Your task to perform on an android device: We always check into hotels when we travel to London, but now since I want to stay here because it's my favorite city, I'm searching for houses there
Image 0: 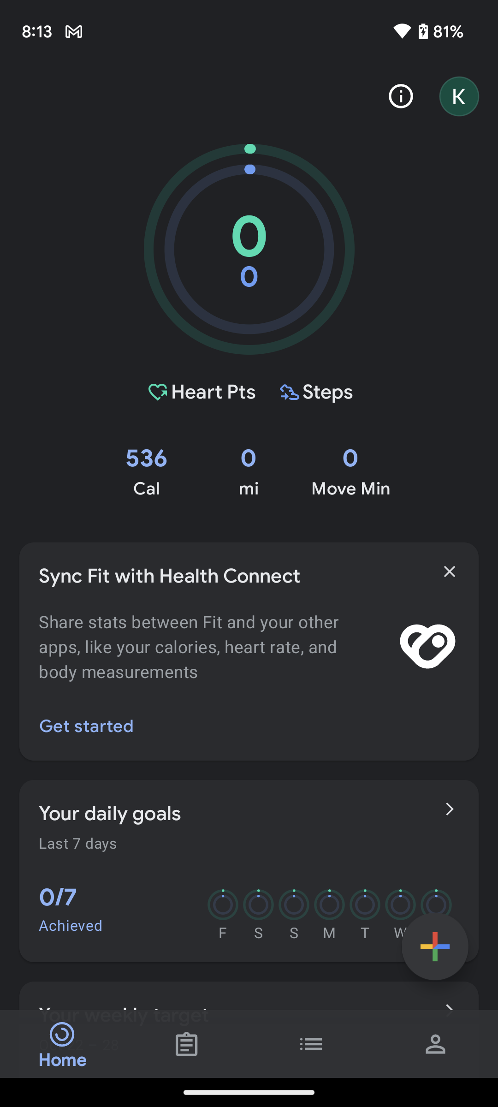
Open the Redfin app
Step 0: open app "Redfin"
Image 1: 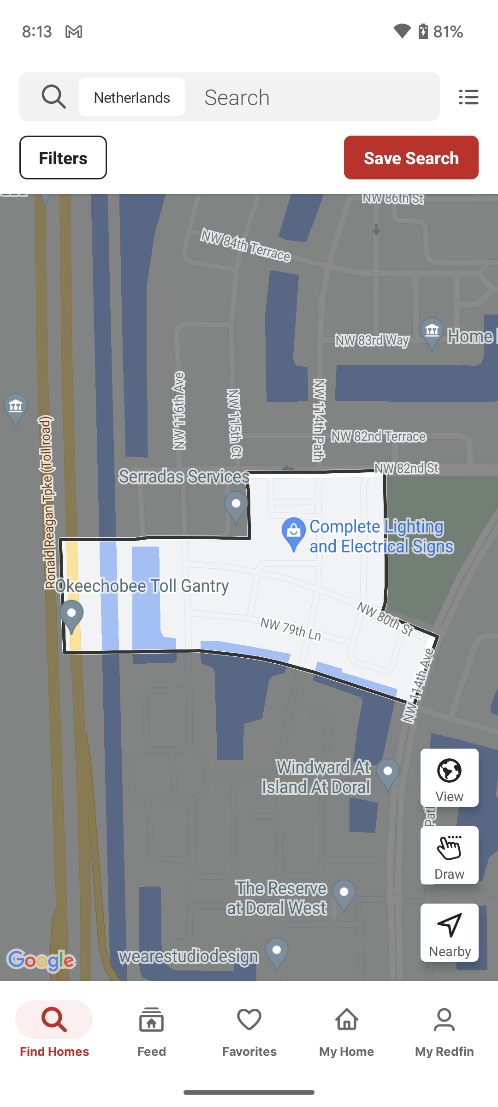
Click on the search icon at the top of the screen
Step 1: click (54, 96)
Image 3: 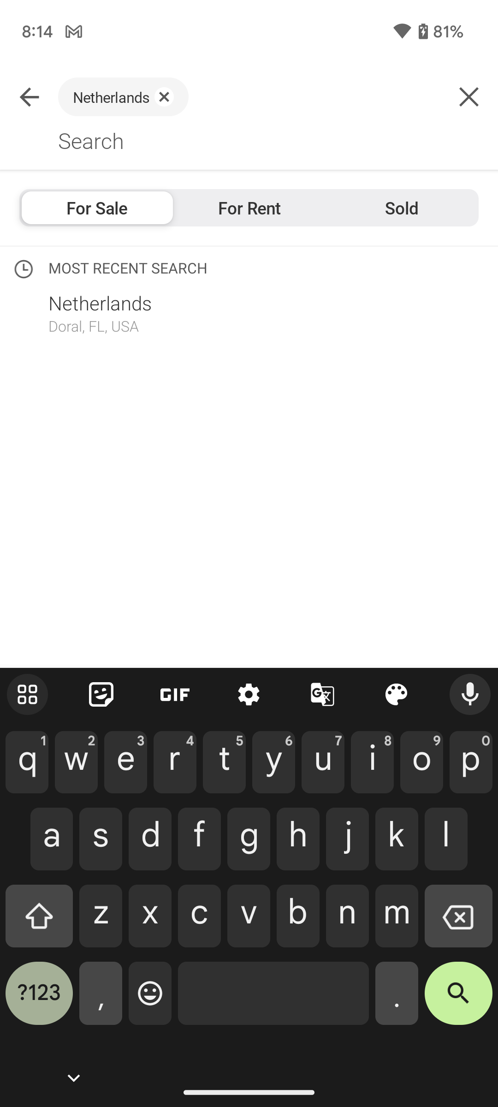
Type London in search bar
Step 3: type "London"
Image 4: 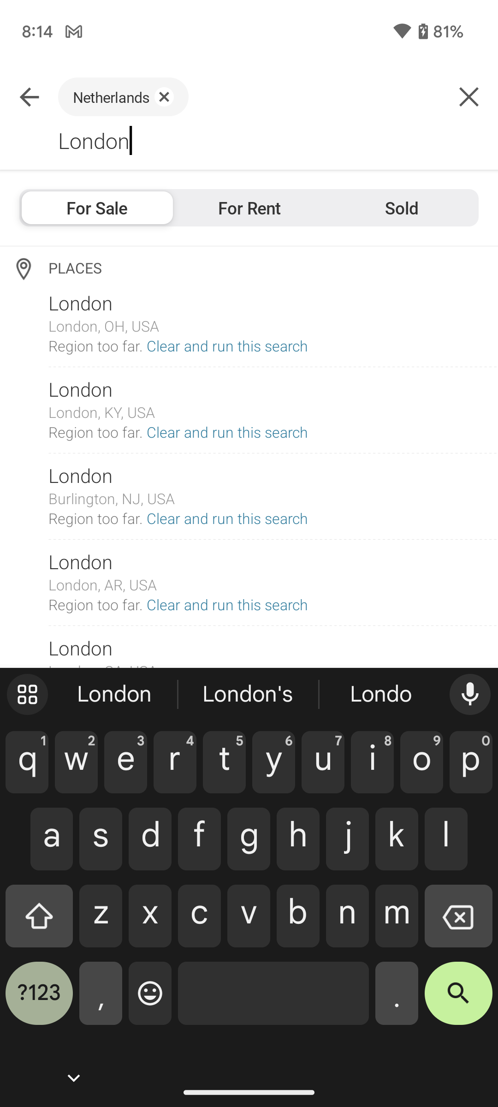
Click on the first suggestion 
Step 4: click (80, 298)